Your task to perform on an android device: Read reviews for Realme Buds Air 3.
Image 0: 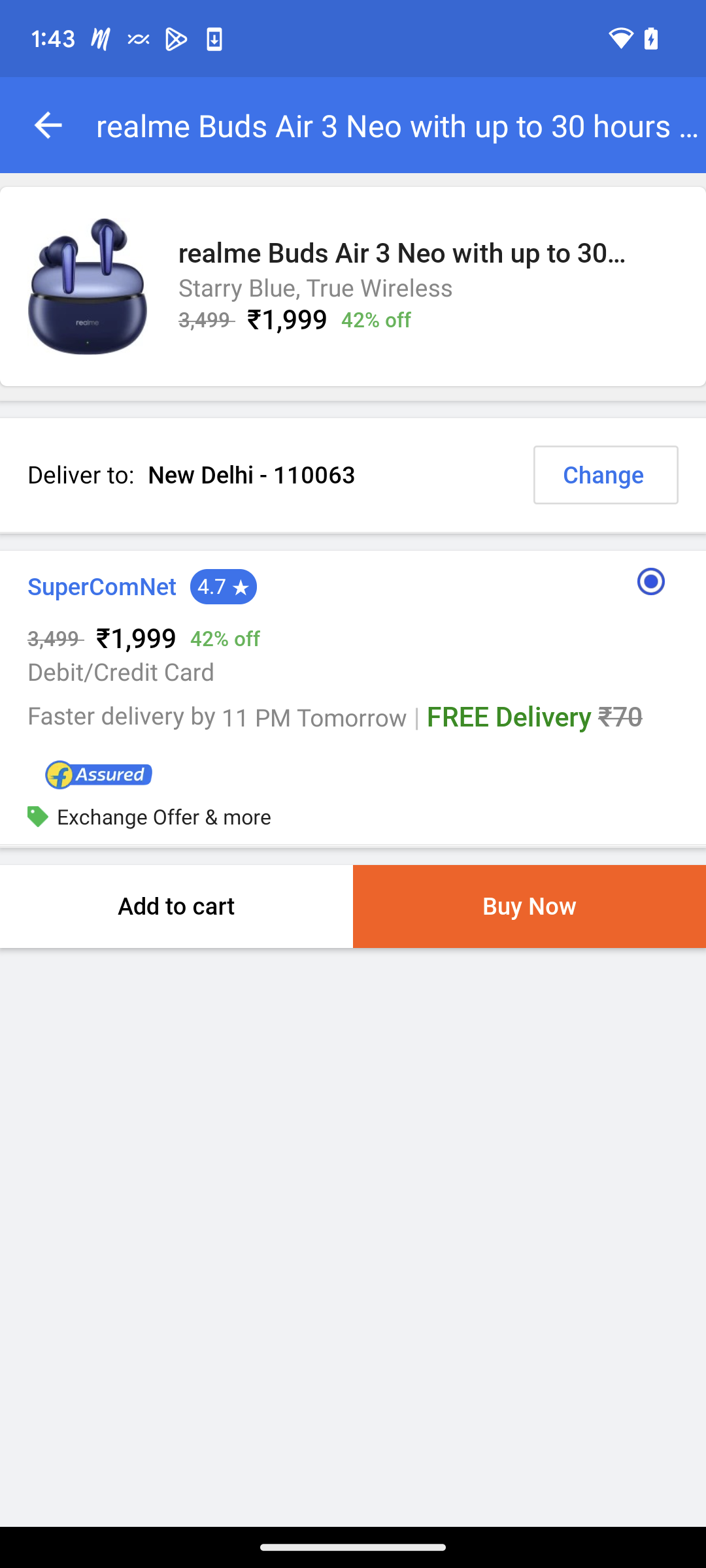
Go back
Step 0: press back button
Image 1: 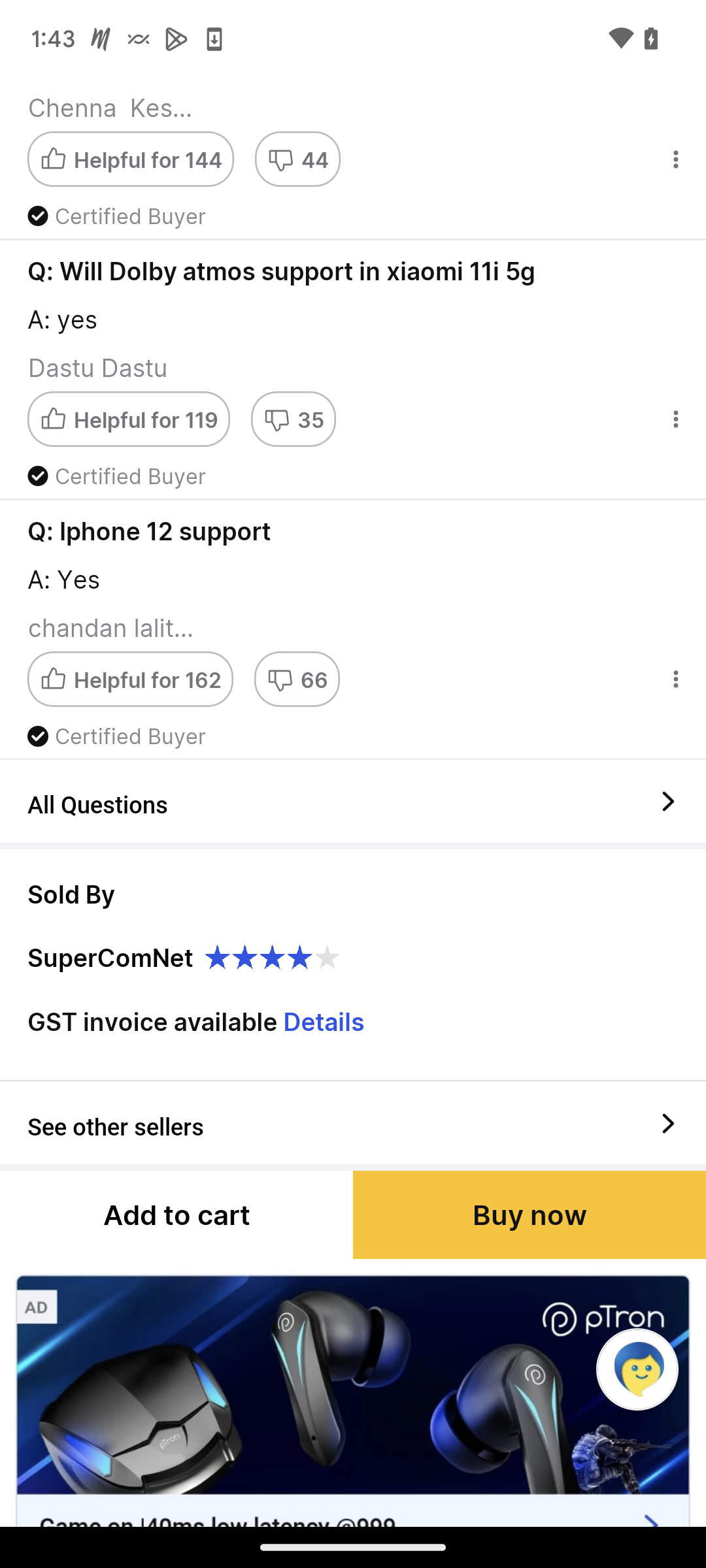
Scroll up  to read the reviews.
Step 1: scroll up
Image 2: 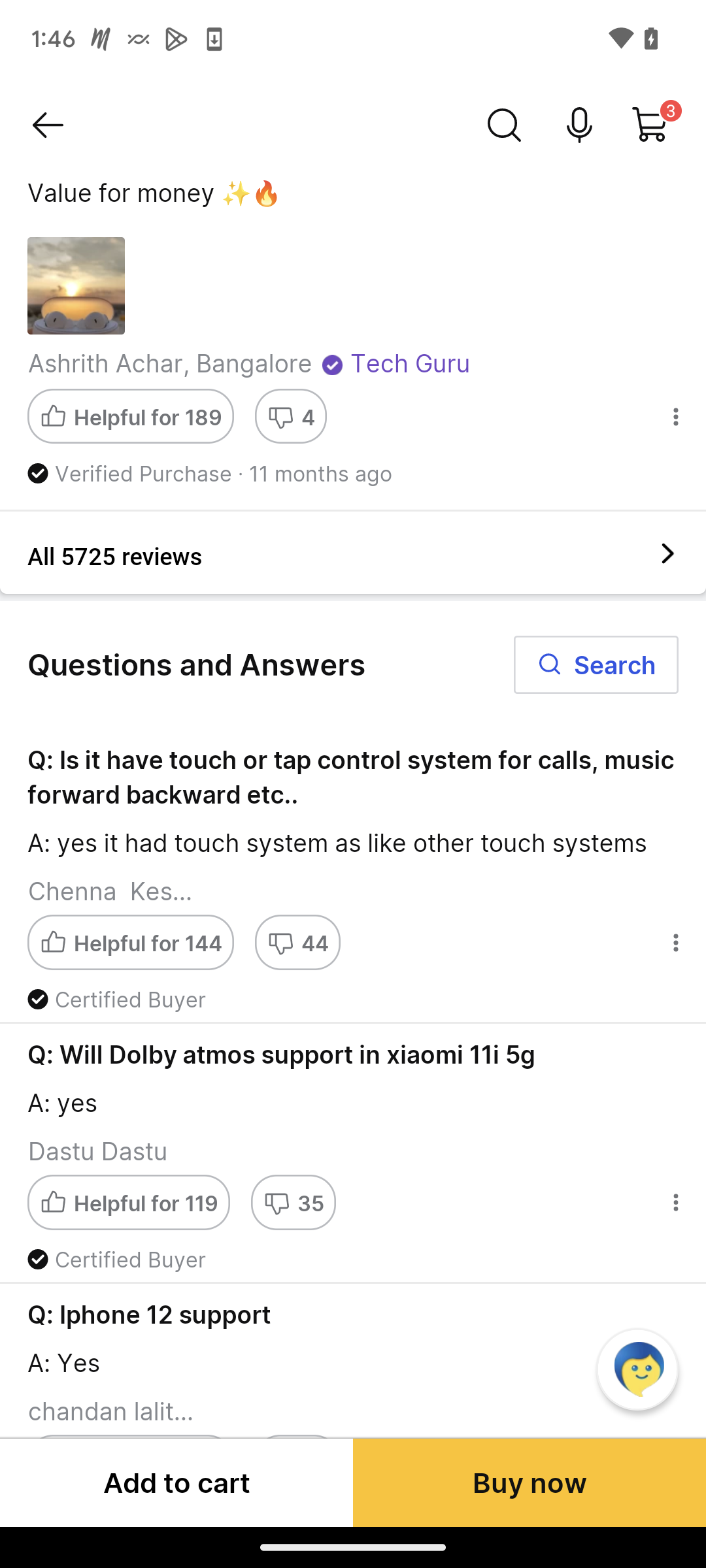
Scroll up  to read the reviews.
Step 2: scroll up
Image 3: 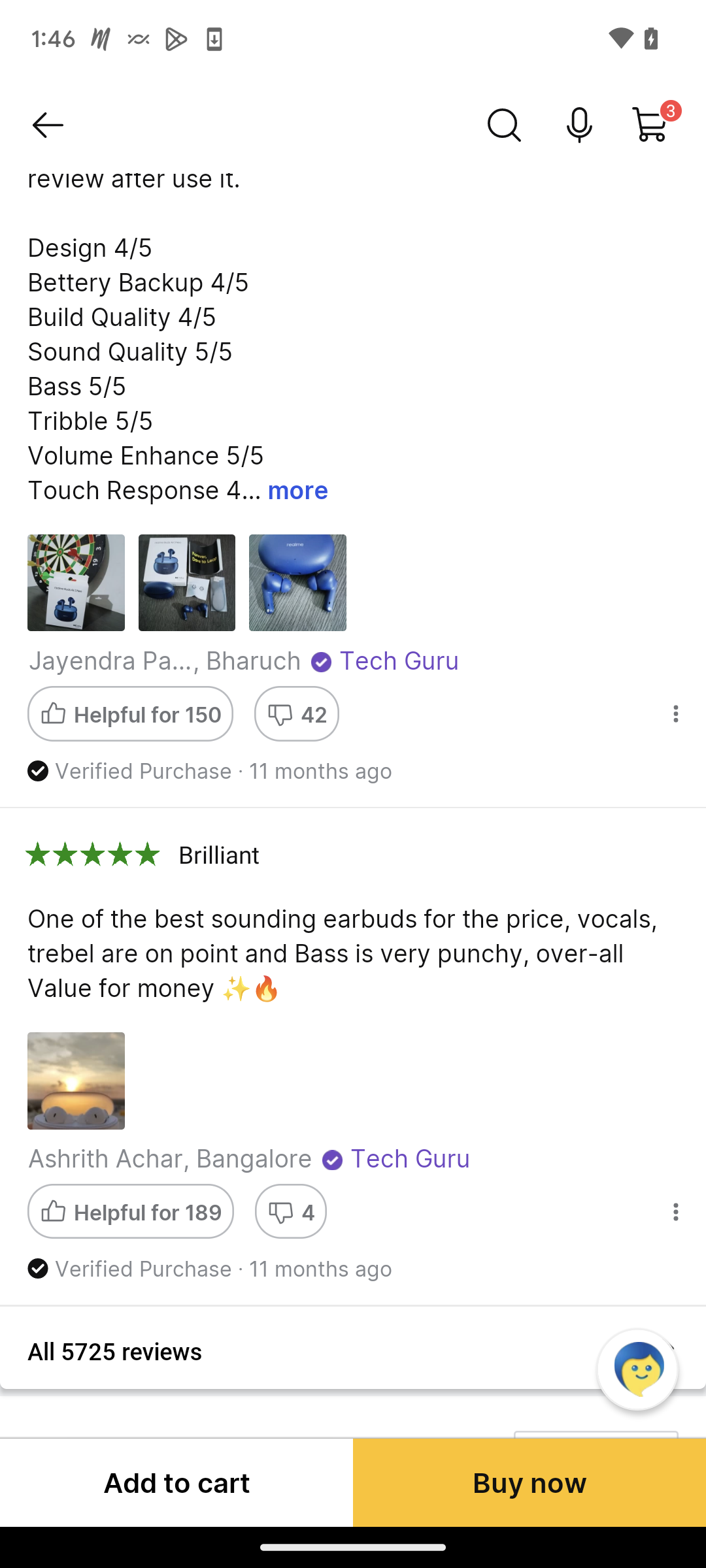
Scroll up  to read the reviews.
Step 3: scroll up
Image 4: 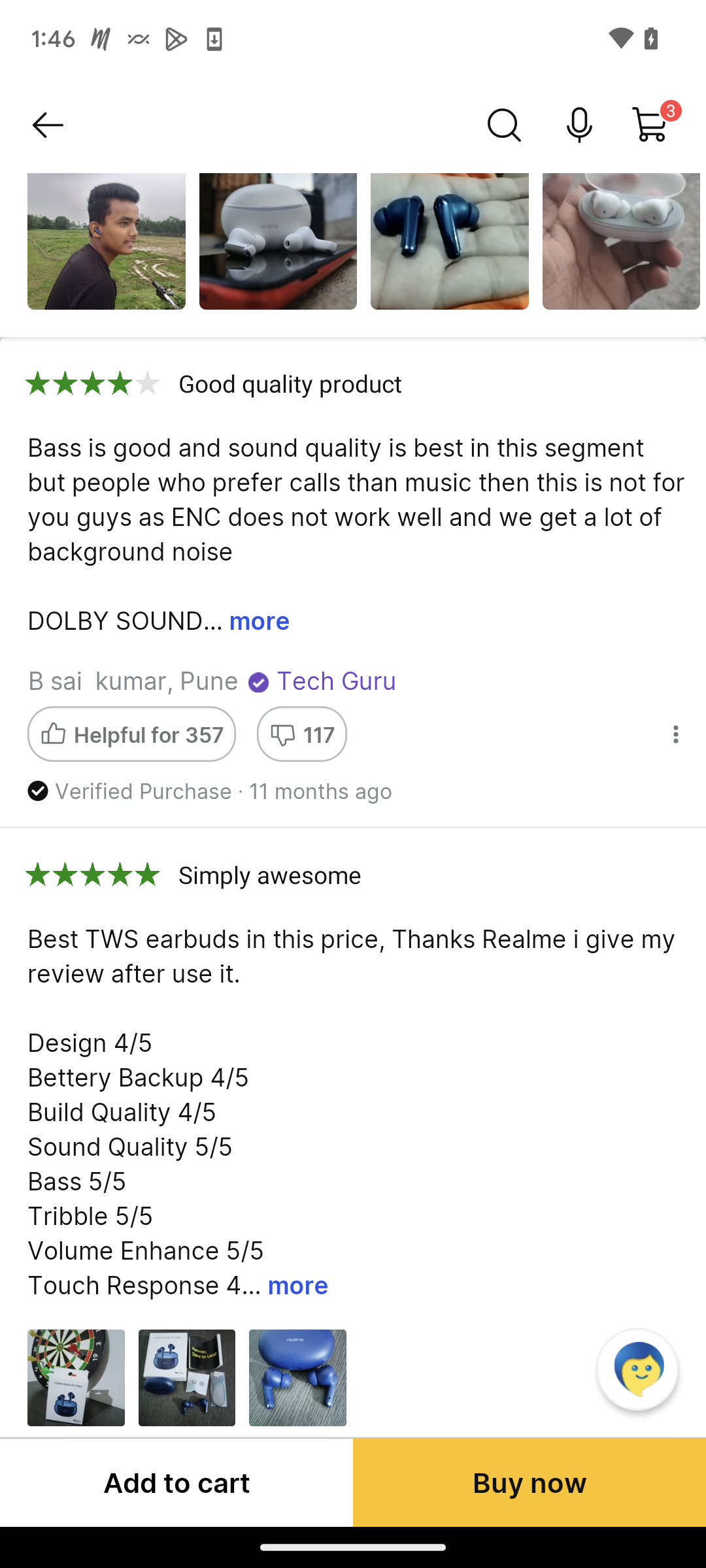
Scroll up  to read the reviews.
Step 4: scroll up